Your task to perform on an android device: Look for the locks on the Amazon app so I can utilize them at home.
Image 0: 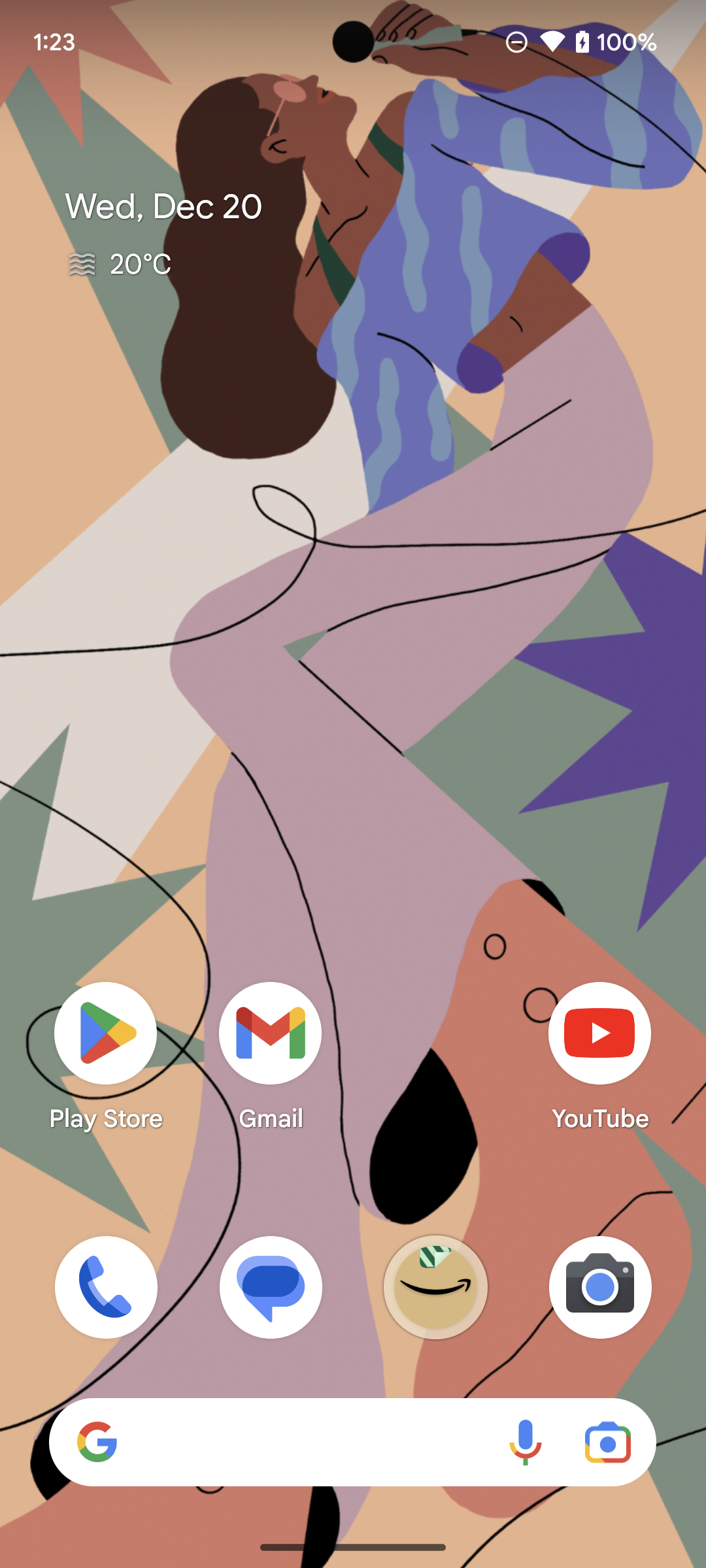
Open Amazon app.
Step 0: open app "Amazon"
Image 1: 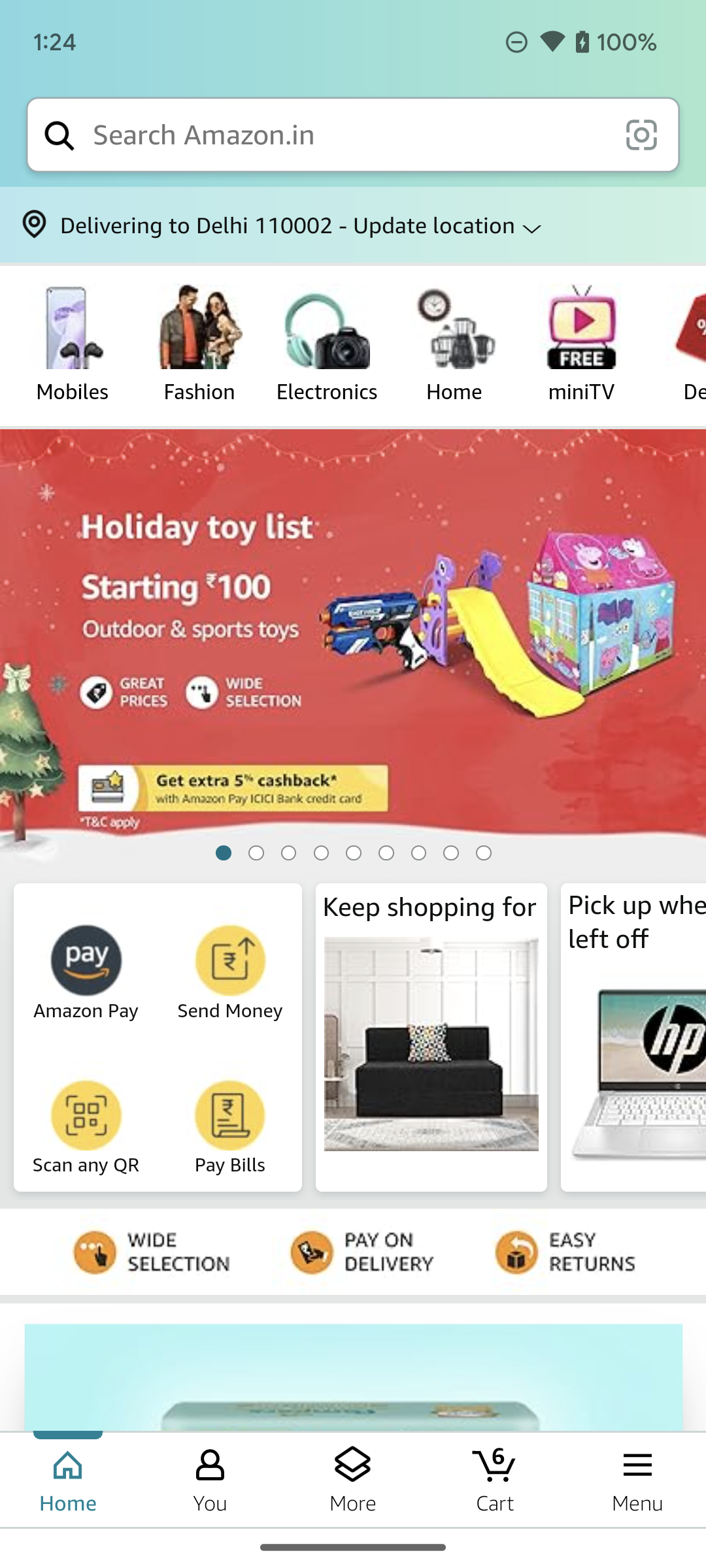
Click on the search bar on the top of the screen.
Step 1: click (348, 135)
Image 2: 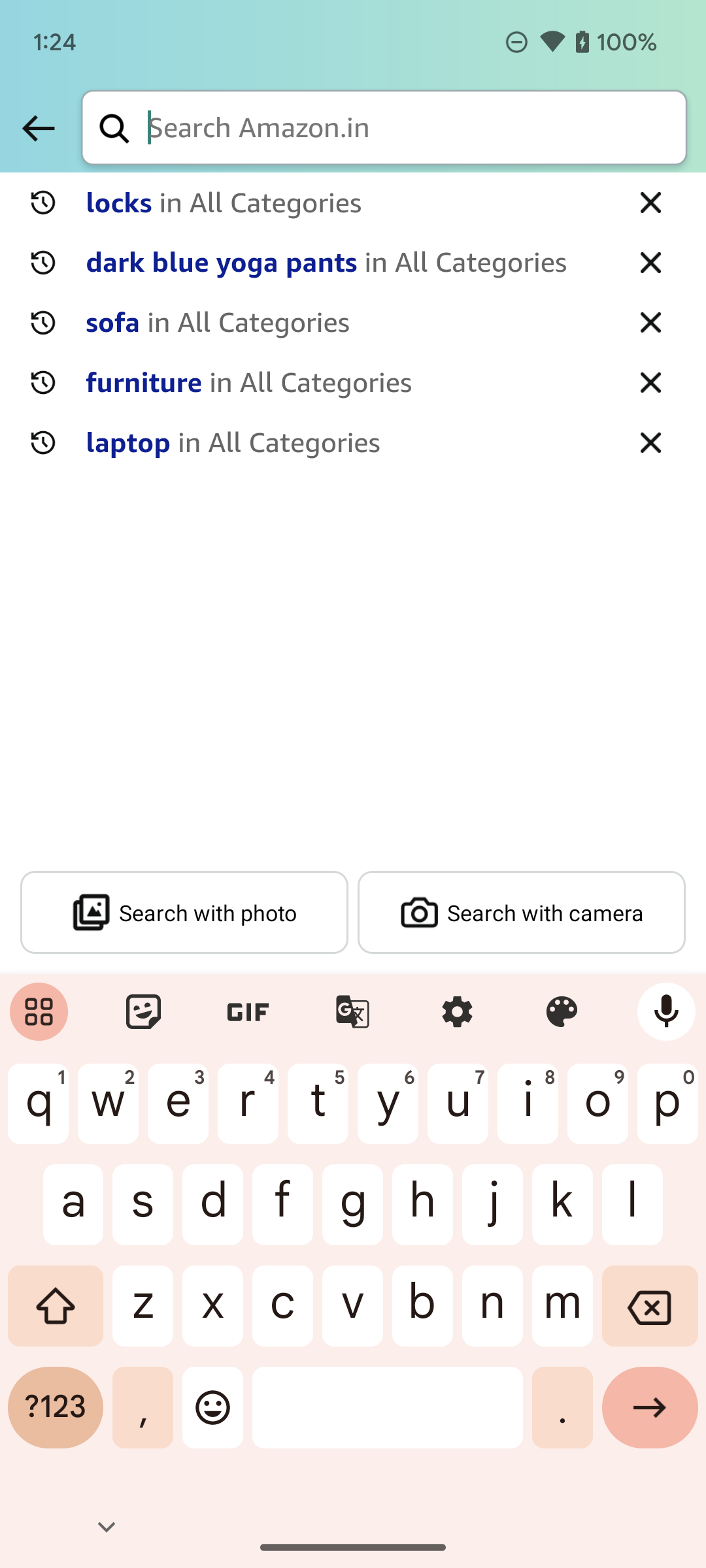
Click on the locks option on the screen.
Step 2: click (346, 203)